Your task to perform on an android device: Pause the current Timer in the clock app.
Image 0: 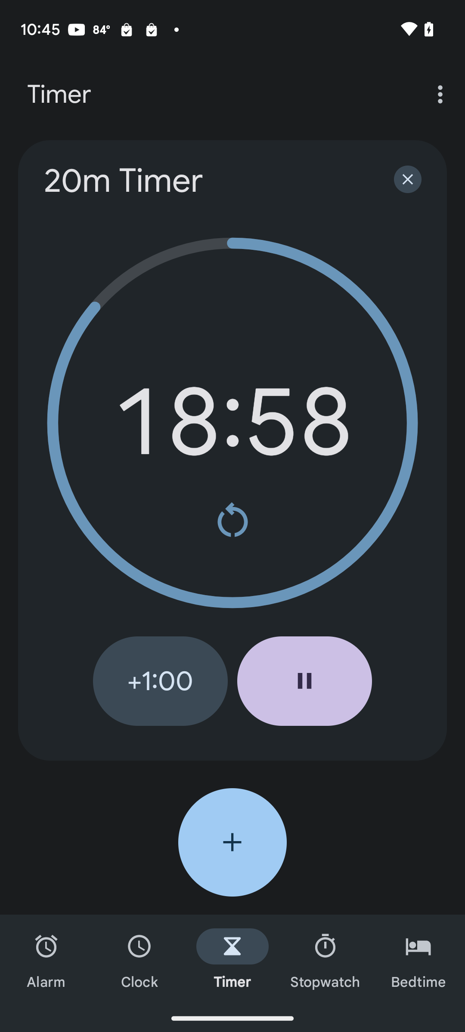
Click on the pause icon
Step 0: click (304, 681)